Your task to perform on an android device: I want to add the address name Groningen with the help of text under the rectangle shape
Image 0: 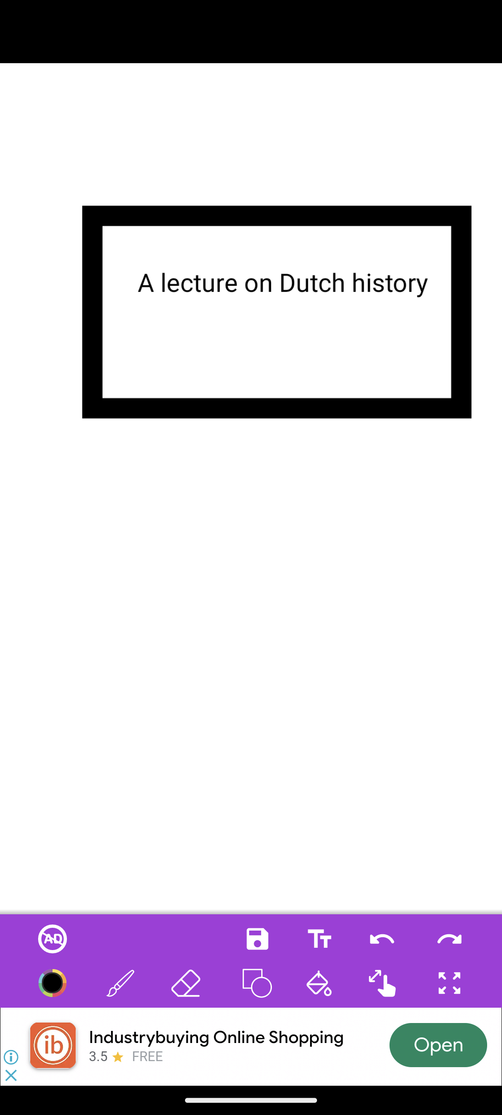
Click on the text icon
Step 0: click (320, 931)
Image 1: 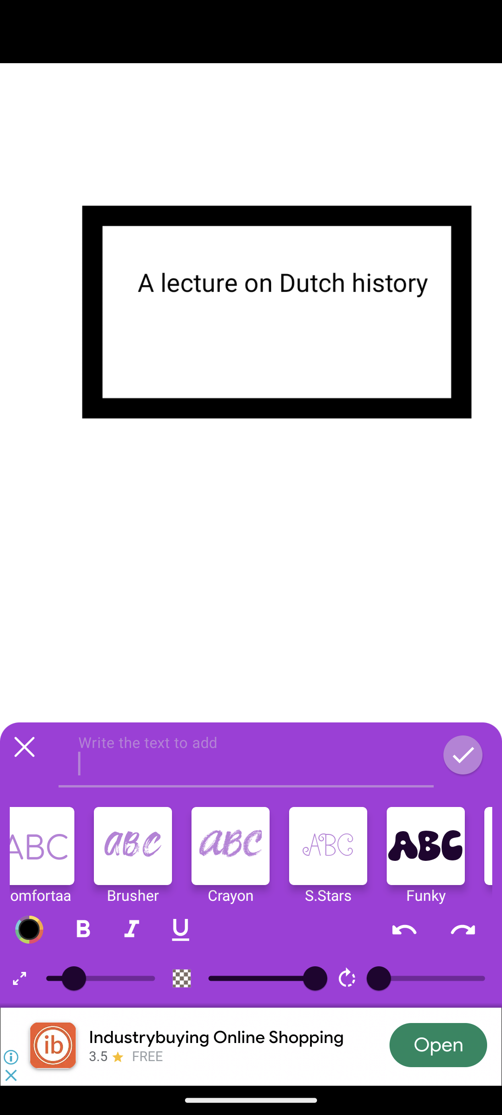
Click on the text icon
Step 1: wait
Image 2: 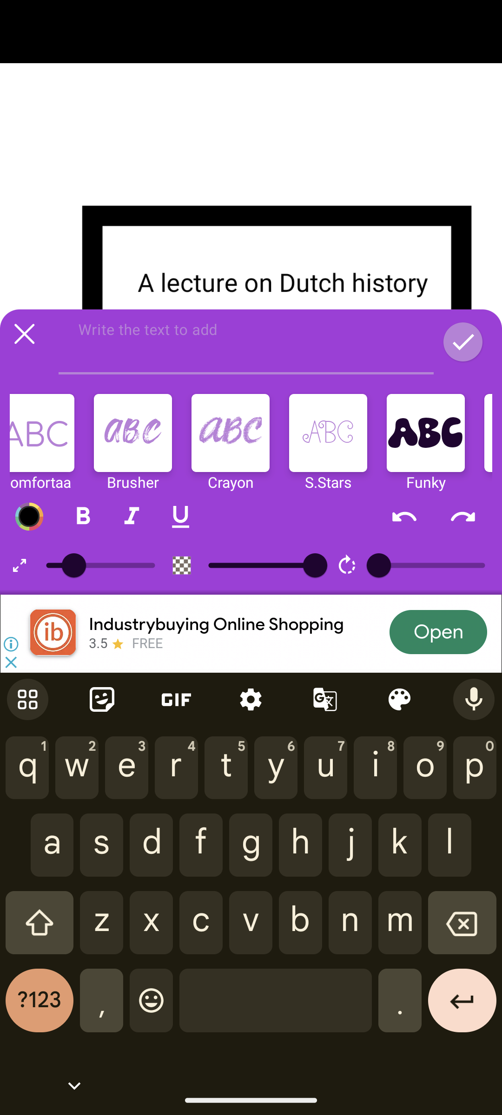
Type Groningen in text bar
Step 2: type "Groningen"
Image 3: 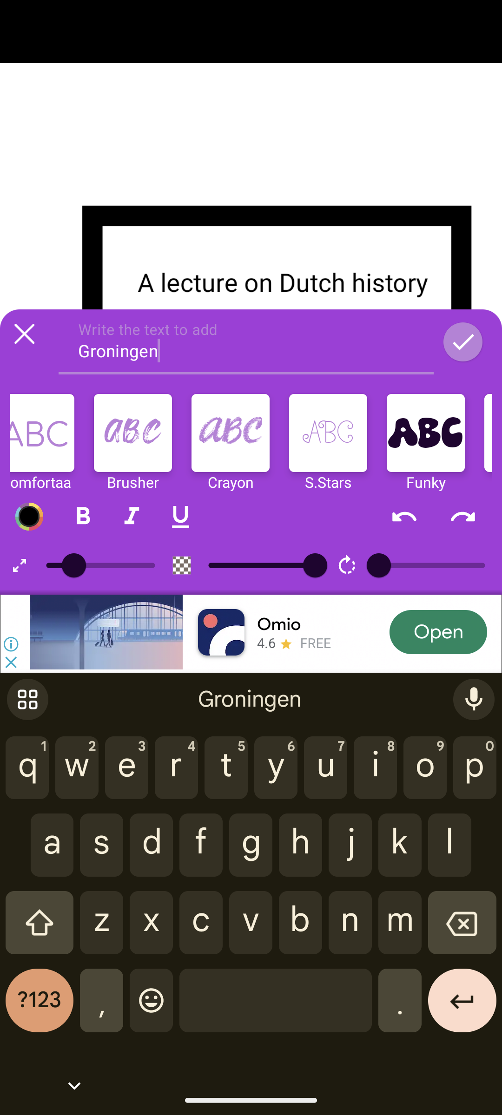
Type Groningen in text bar
Step 3: wait